Your task to perform on an android device: I want a copy of my files in another folder from the Files app.
Image 1: 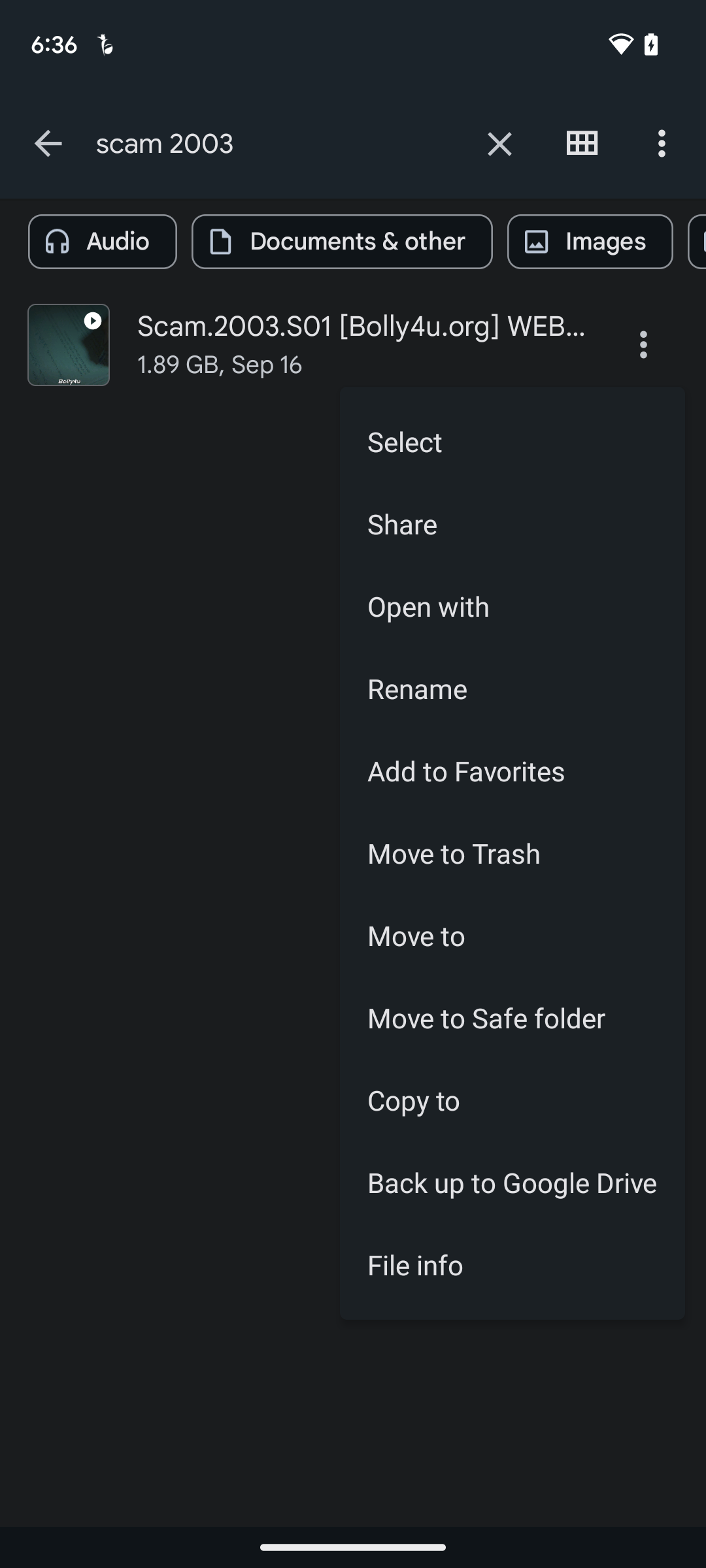
Click on the move to
Step 1: click (512, 935)
Image 3: 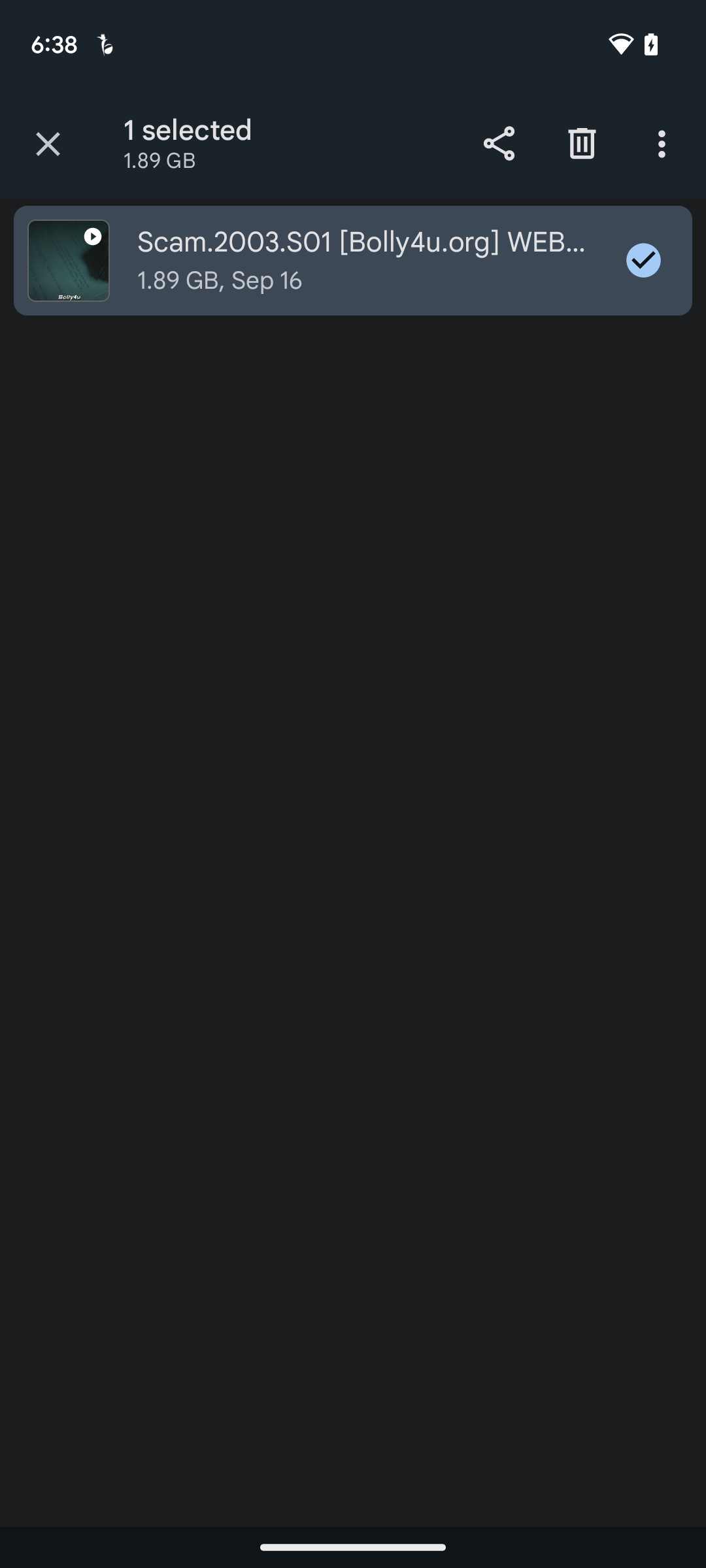
Click on the move to
Step 3: click (664, 143)
Image 5: 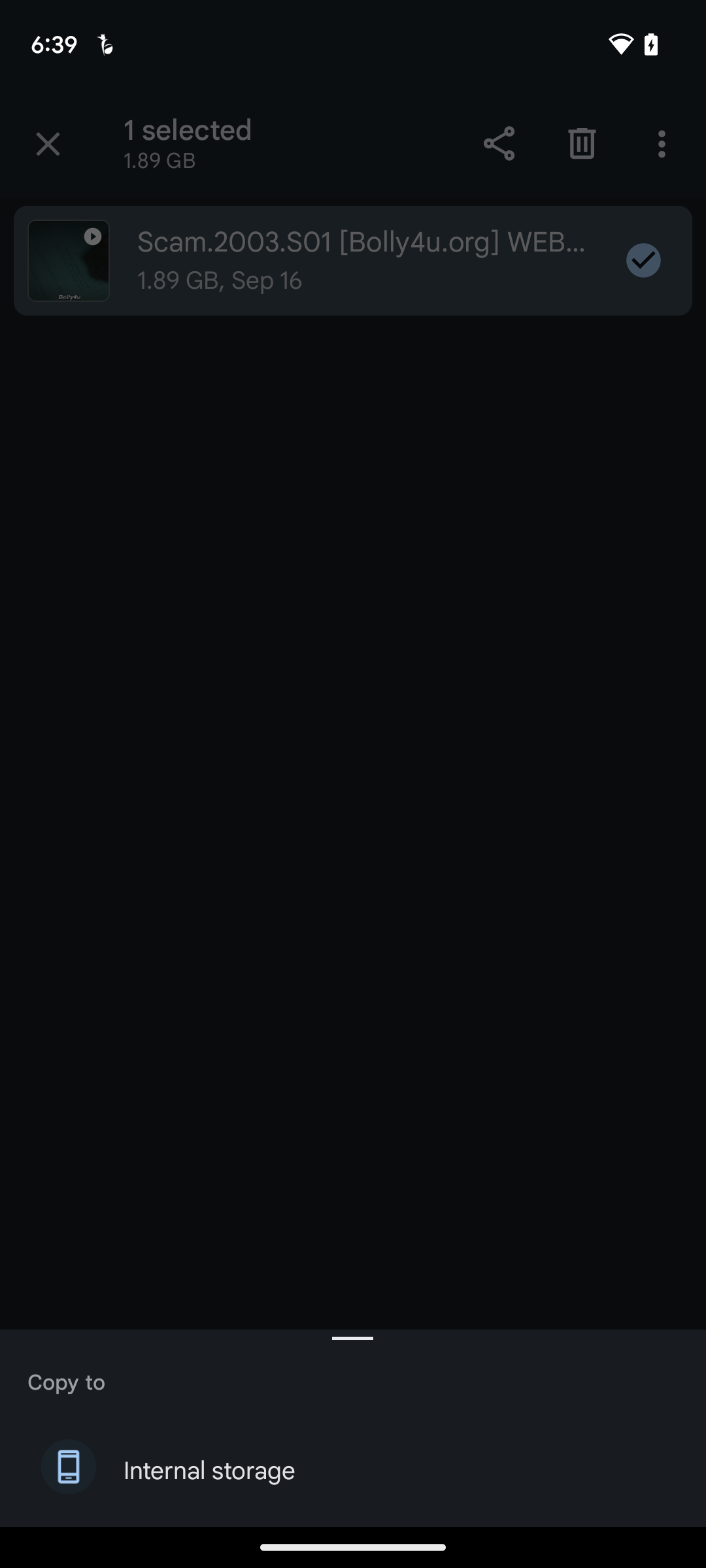
Tap on internal storage.
Step 5: click (209, 1471)
Image 6: 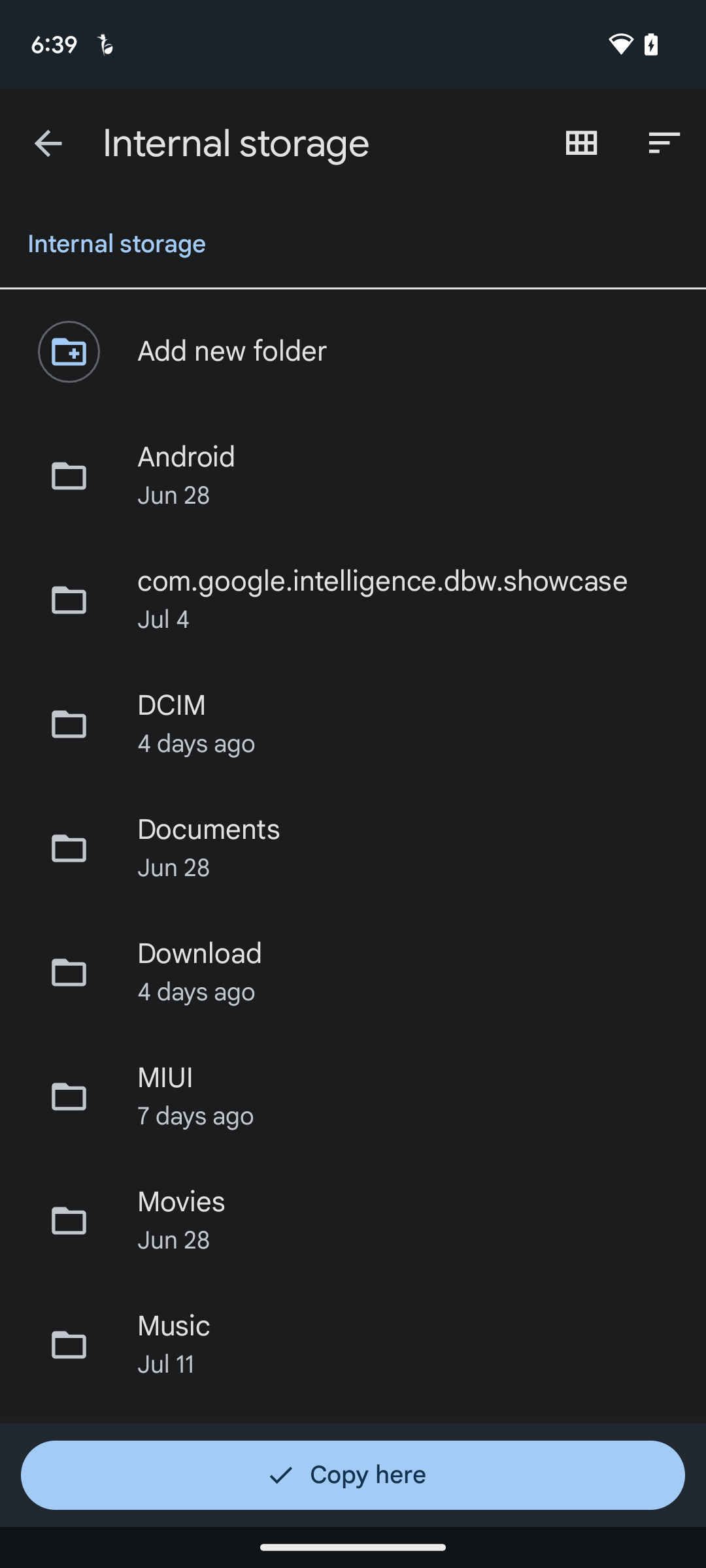
copy in the download folder.
Step 6: click (352, 1475)